Your task to perform on an android device: I show the details of the Buchenland Weg 126,89075 Ulm, Bofingen property to my wife and she also like this place and told me to save this property, so save this property in the ImmoScout24 app.
Image 0: 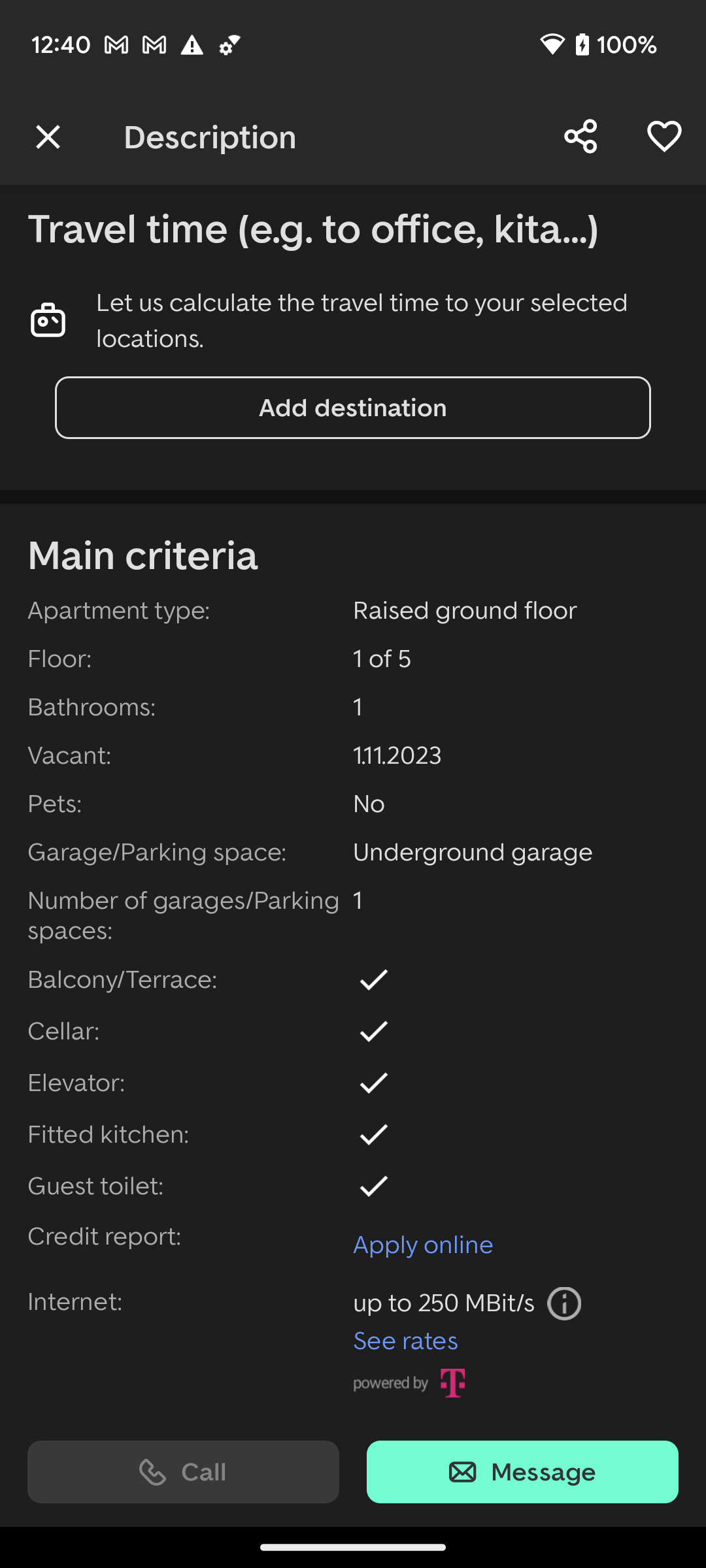
Click on the heart icon at the top right corner of the screen to save this property,
Step 0: click (649, 135)
Image 1: 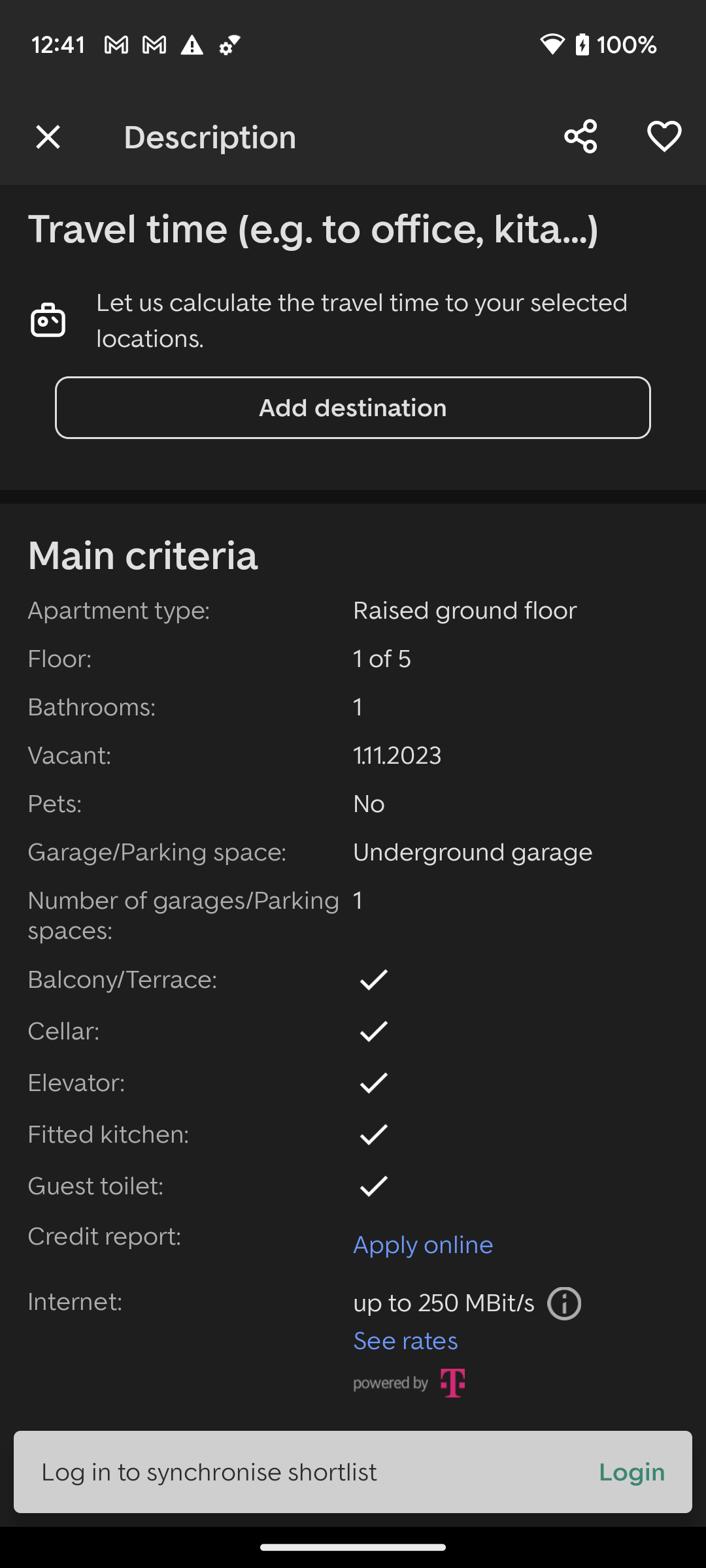
Click on the heart icon at the top right corner of the screen to save this property,
Step 1: wait